Your task to perform on an android device: I want to download this uploaded file A_short_history_of_Germany to save a copy of this file in my phone's storage, so download the A_short_history_of_Germany file in the Drive app.
Image 0: 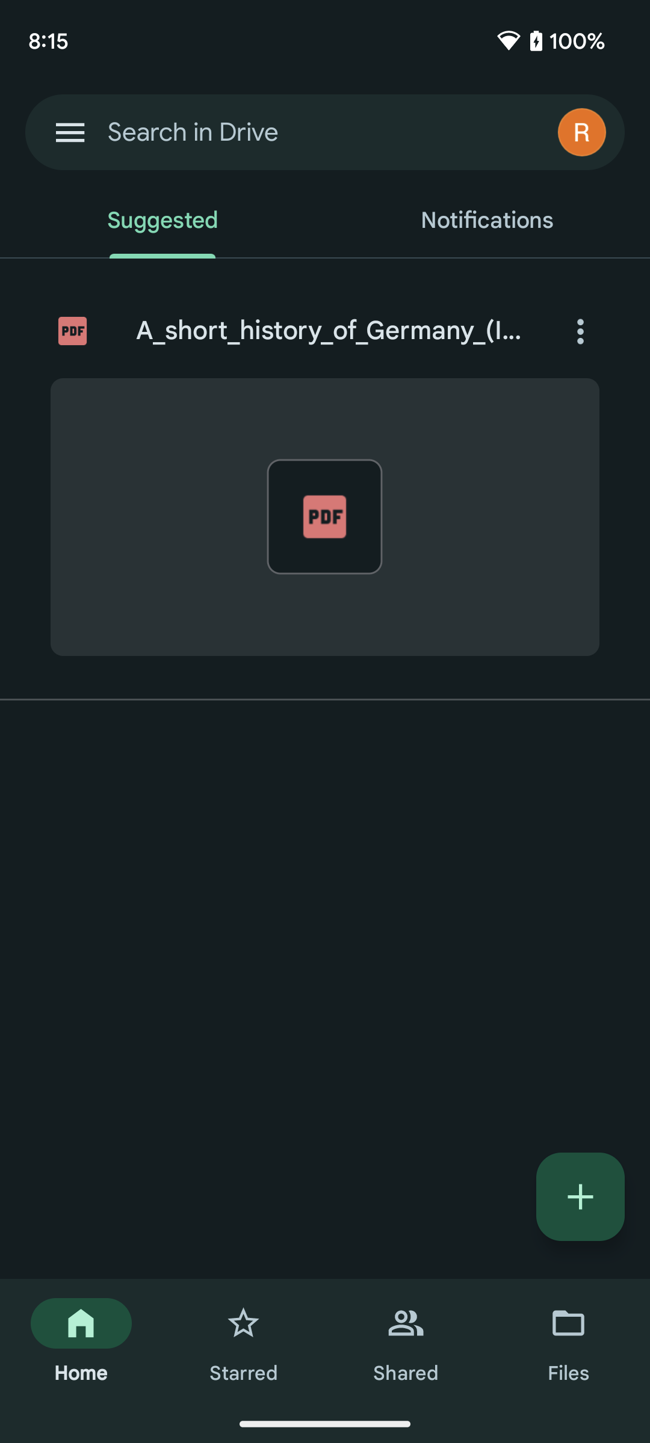
Click on the three dots icon to view the download option of the A_short_history_of_Germany file.
Step 0: click (580, 331)
Image 1: 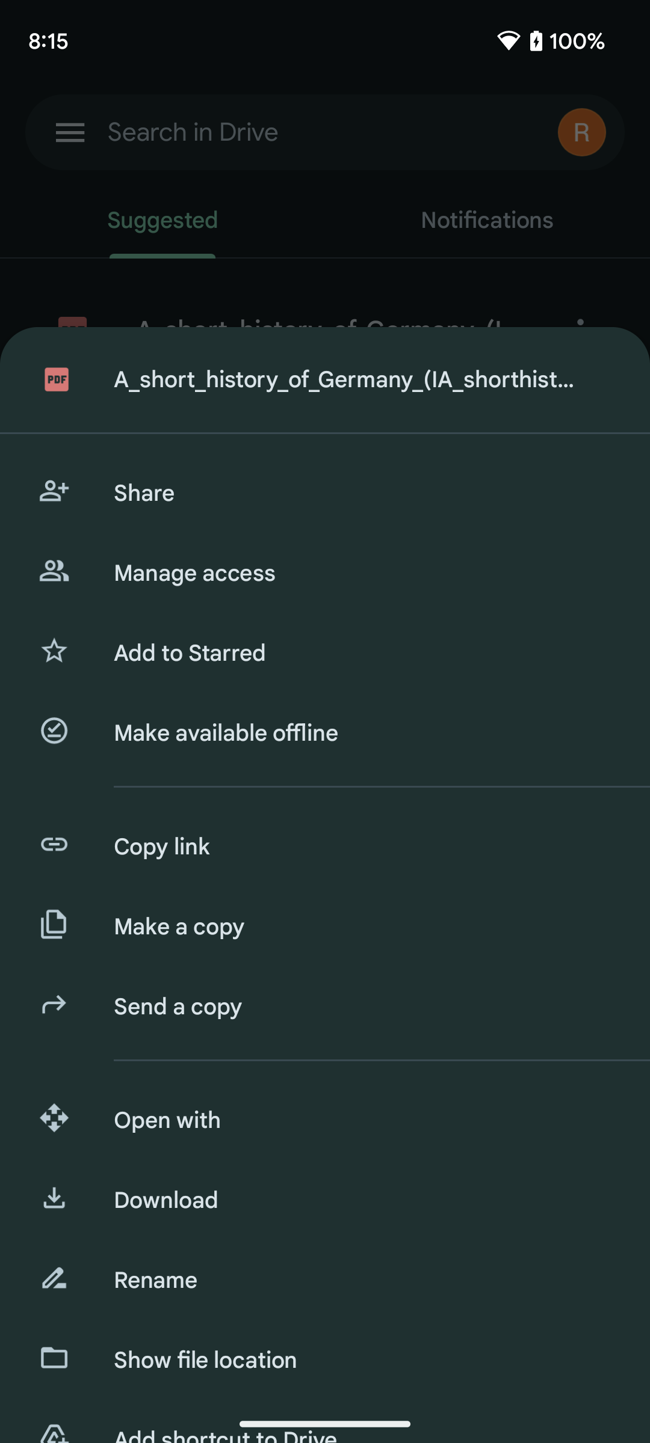
Click on the Download option to download this file.
Step 1: click (362, 1200)